Your task to perform on an android device: Open my favorite book Into the Wild by Jon Krakauer on the Moon+ Reader app.
Image 0: 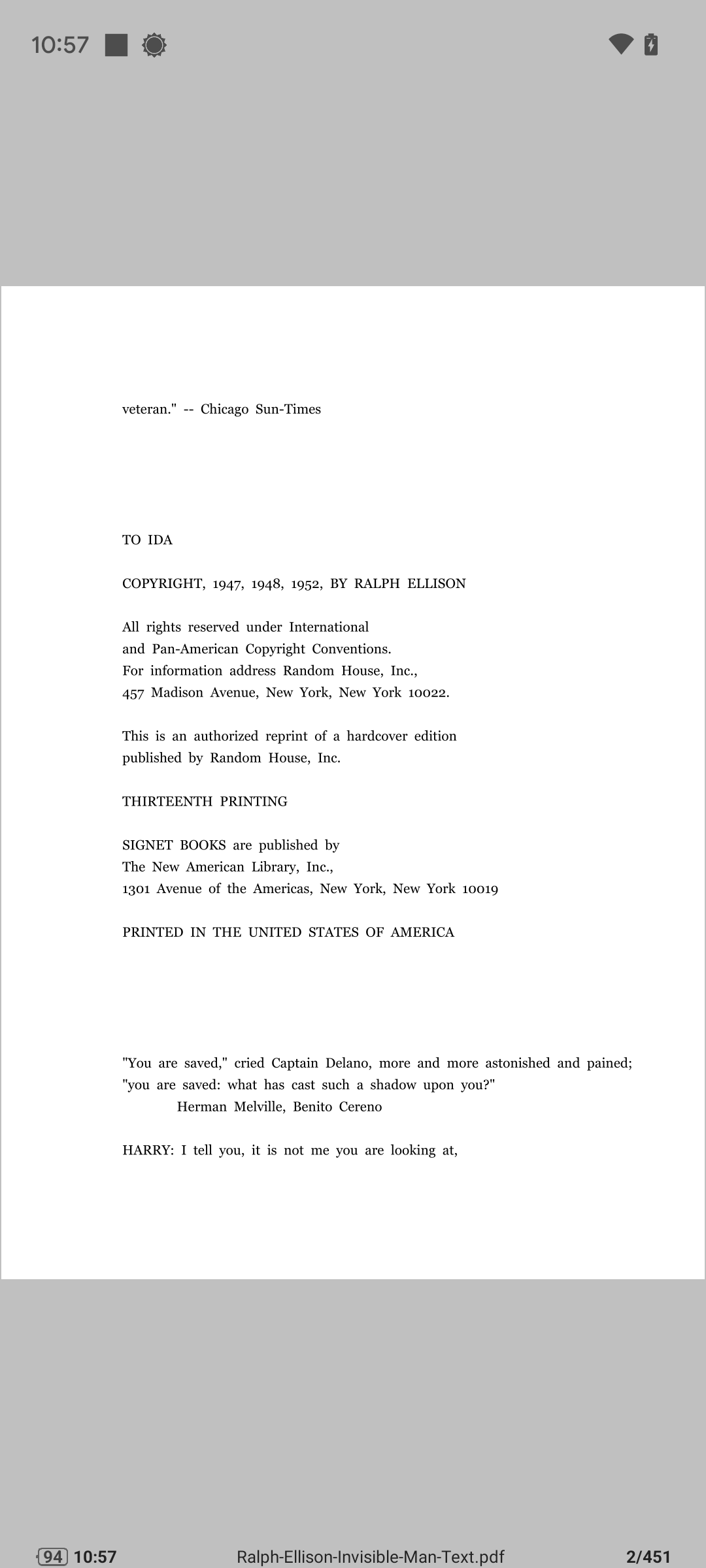
Go back.
Step 0: press back button
Image 1: 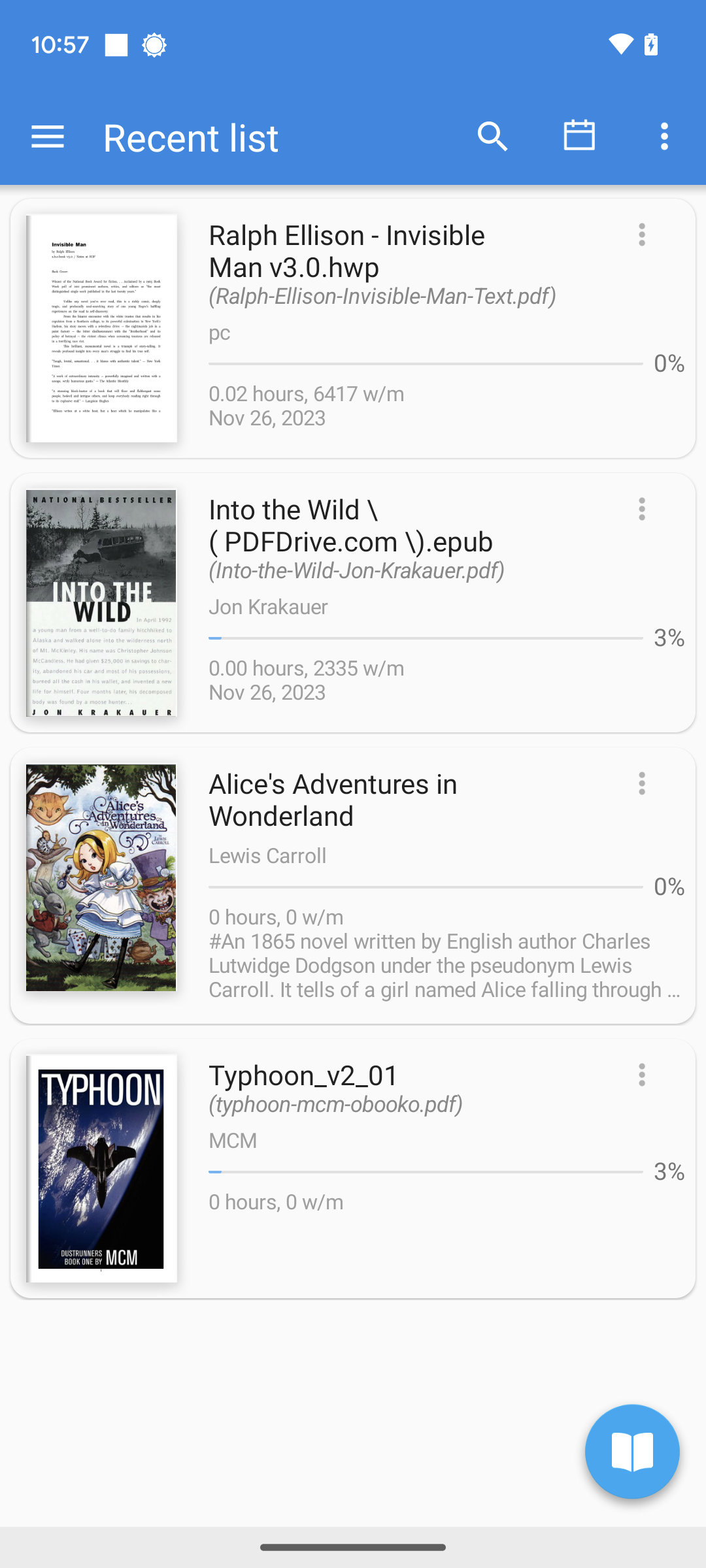
Click on the book Into the Wild by Jon Krakauer.
Step 1: click (411, 537)
Image 2: 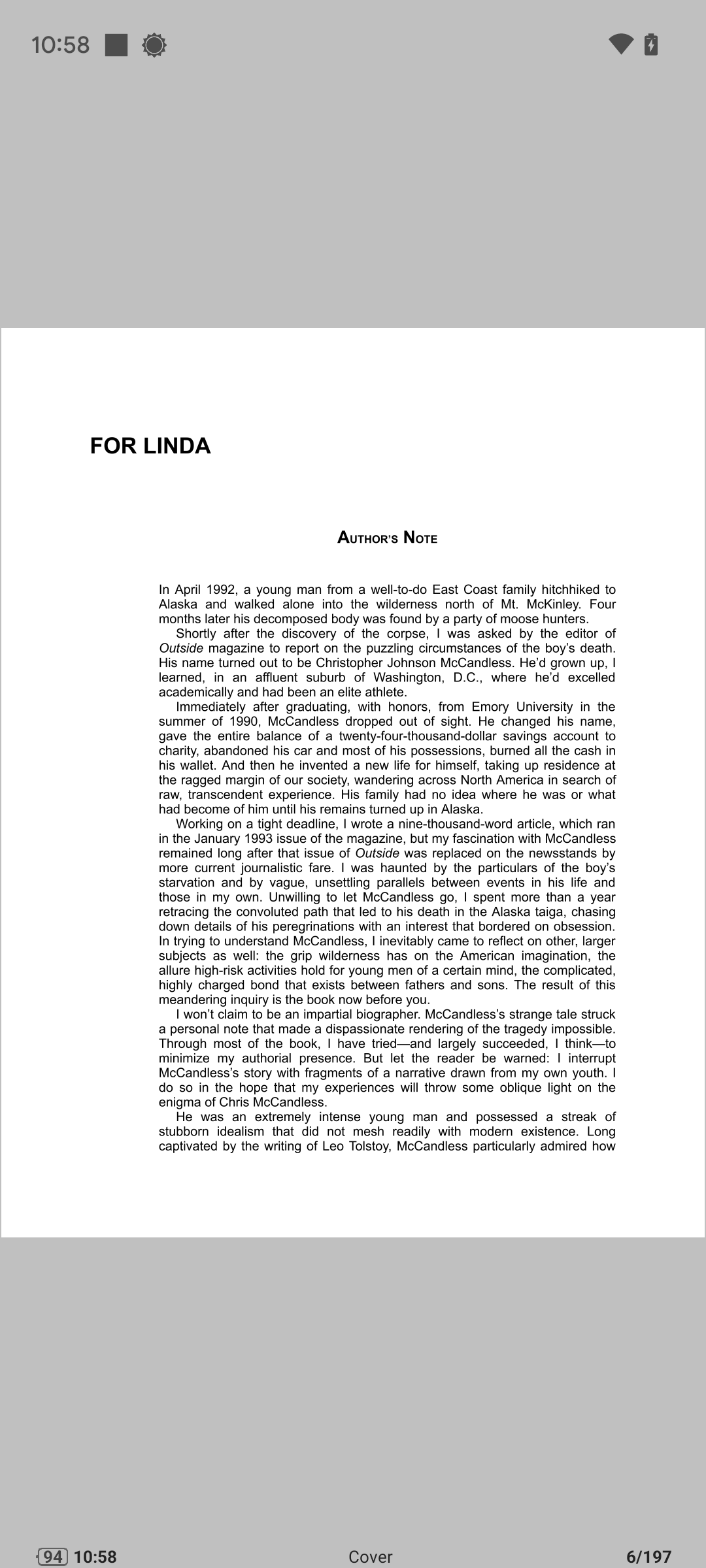
Click on the book Into the Wild by Jon Krakauer.
Step 2: wait